Your task to perform on an android device: Go to the Flipkart app and search for the 5-cm waterproof rubber aluminum foil strong tape.
Image 0: 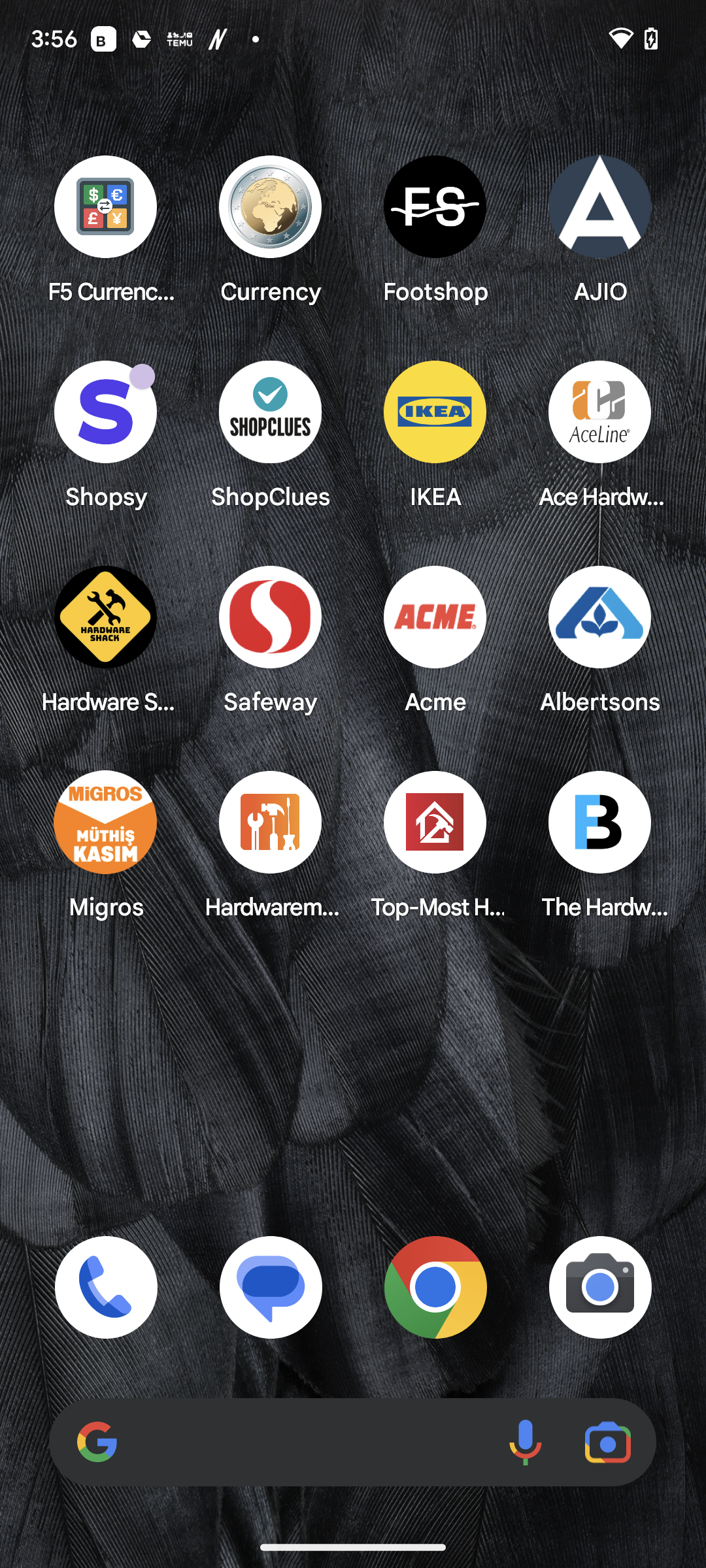
Open the Flipkart app.
Step 0: open app "Flipkart"
Image 1: 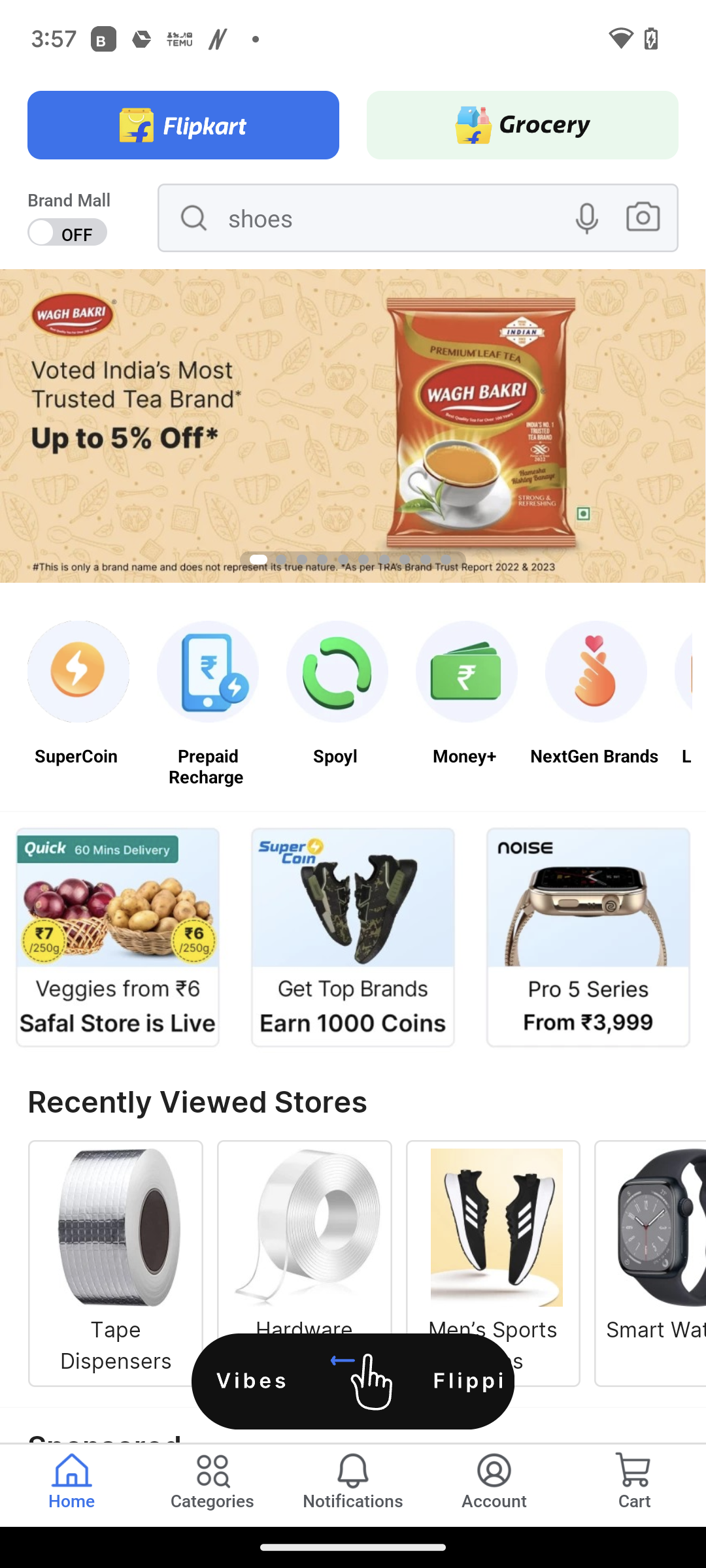
Click on the search bar at the top of the screen.
Step 1: click (260, 225)
Image 2: 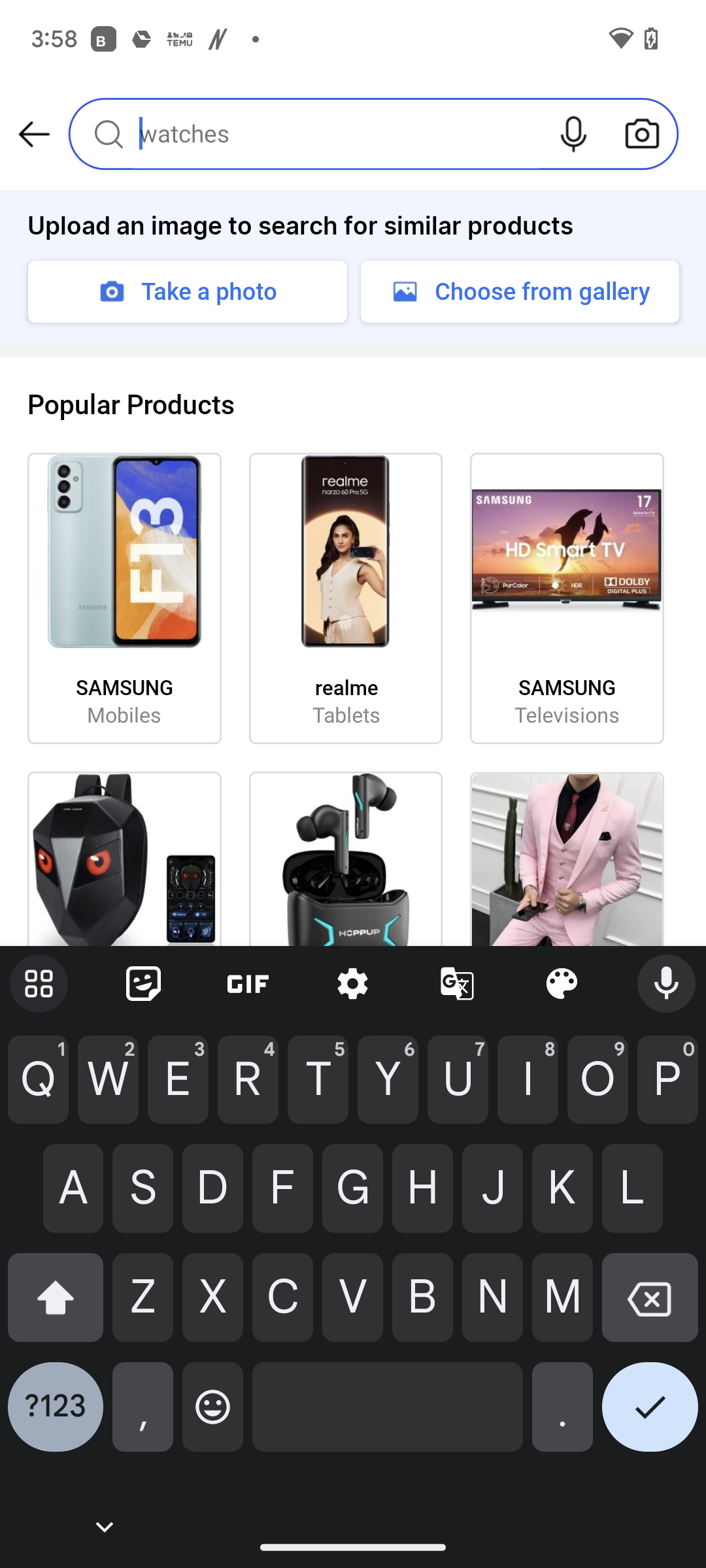
Type 5 cm aluminium foil strong tape in the search bar.
Step 2: type "5 cm aluminium foil strong tape"
Image 3: 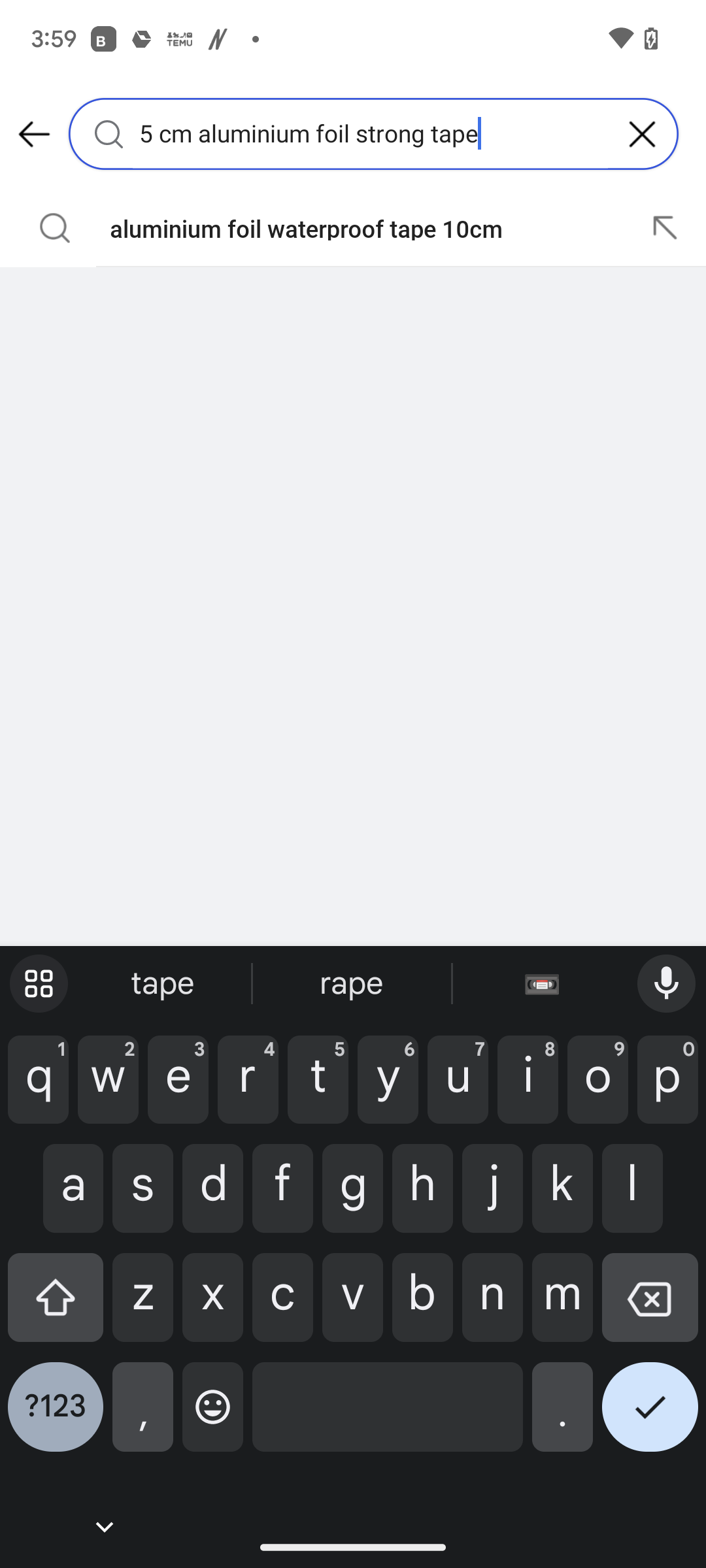
Click on the tick icon at the bottom right corner of the screen.
Step 3: click (650, 1417)